Your task to perform on an android device: I uses the MakeMyTrip app to look for a ticket from Southampton to Amsterdam on October 29 for one adult traveling in economy because I had to travel to Amsterdam for an urgent work.
Image 0: 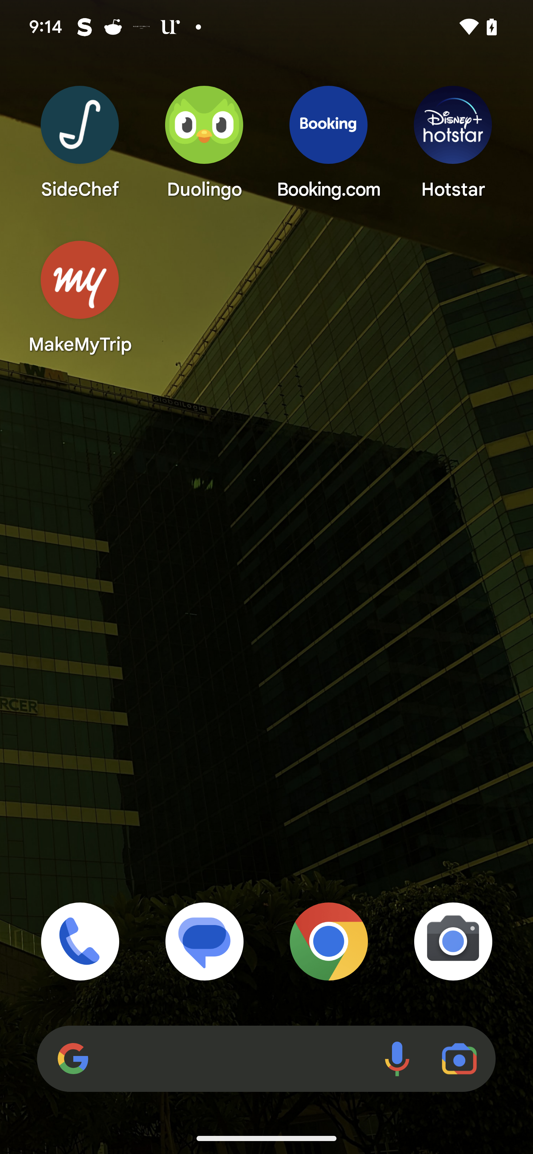
Open MakeMy Trip app
Step 0: open app "MakeMyTrip"
Image 2: 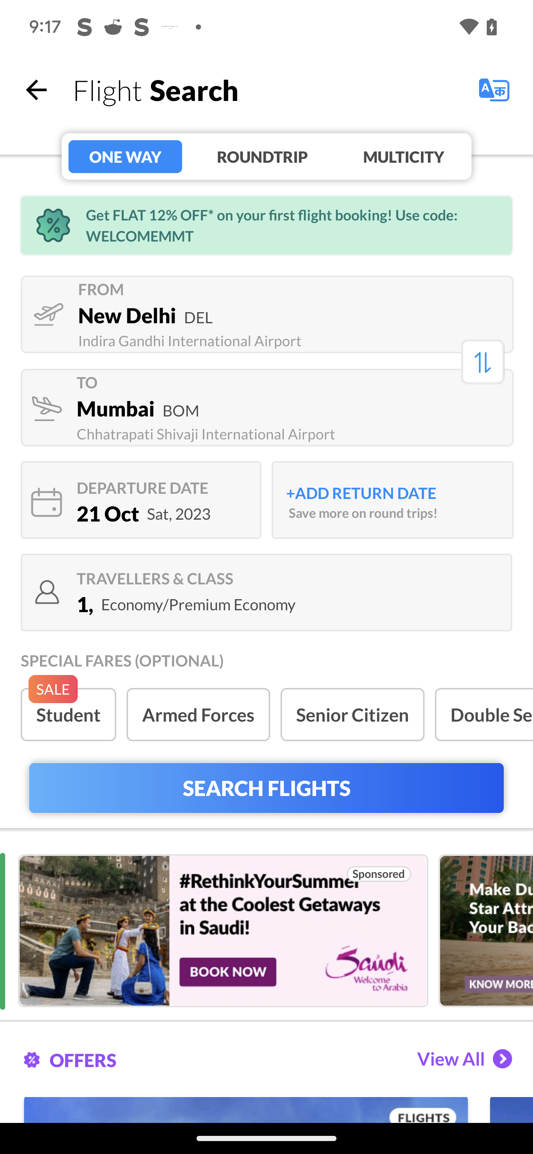
Click on the From option
Step 2: click (127, 315)
Image 3: 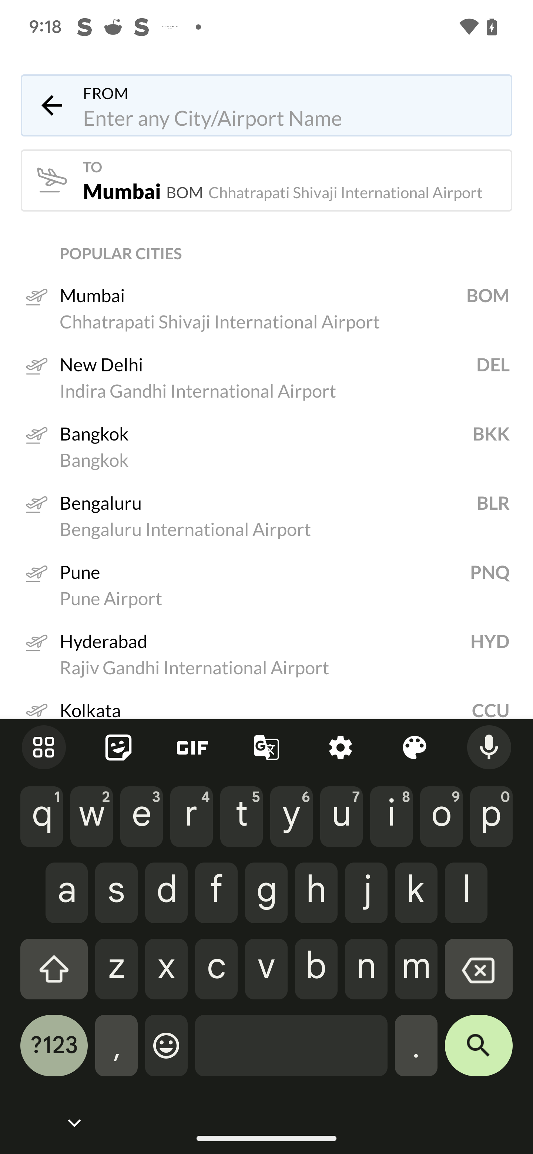
Type Southampton in the from tab
Step 3: type "Southampton"
Image 6: 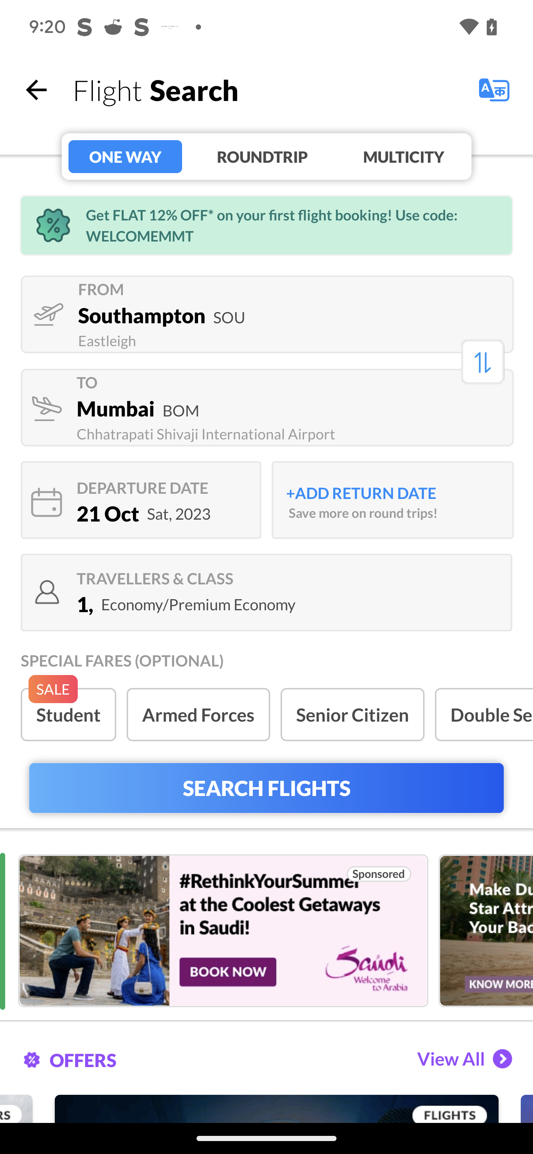
Click on the to option
Step 6: click (115, 408)
Image 7: 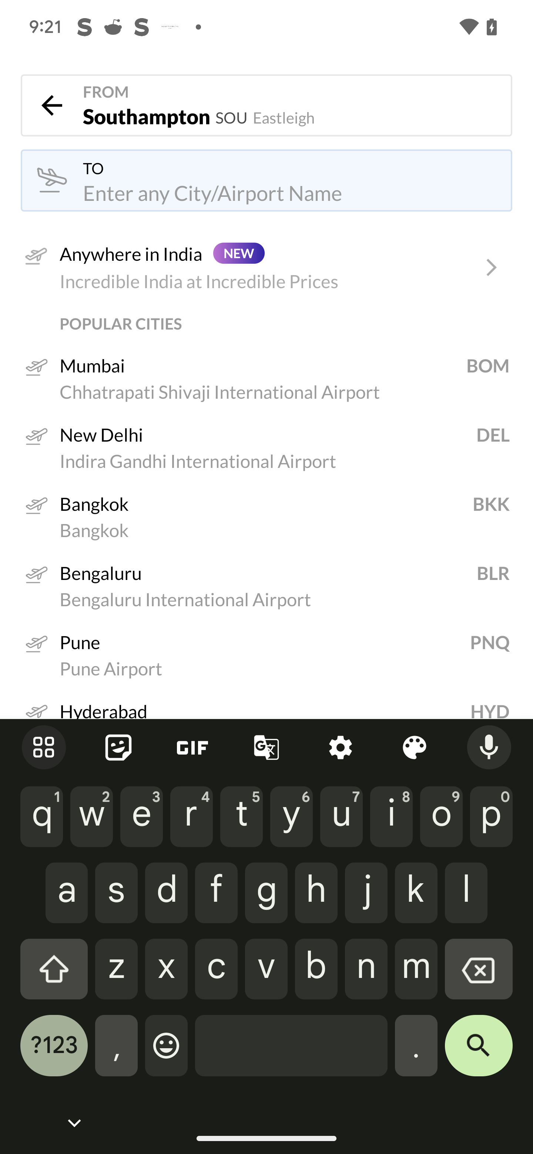
Type Amsterdam in the to tab
Step 7: type "Amsterdam"
Image 9: 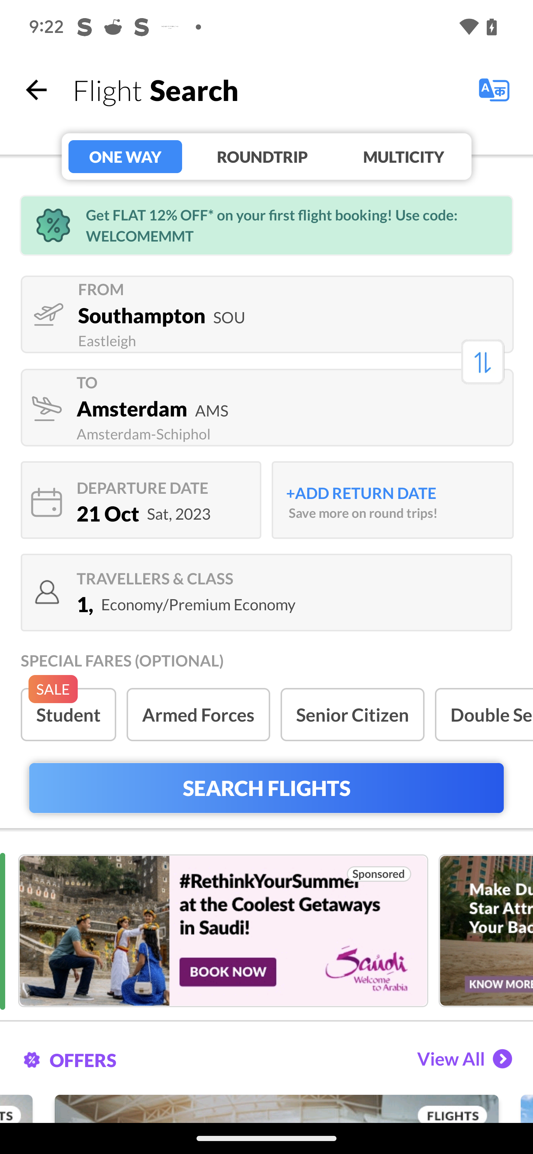
Click on the departure date option
Step 9: click (178, 513)
Image 10: 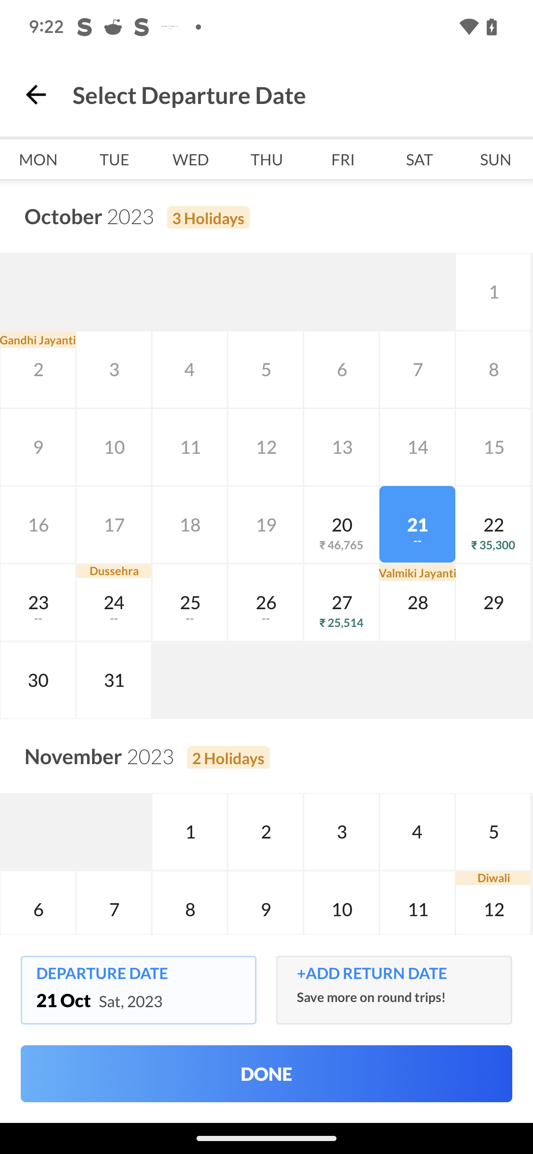
Click on the 29 october 
Step 10: click (493, 602)
Image 11: 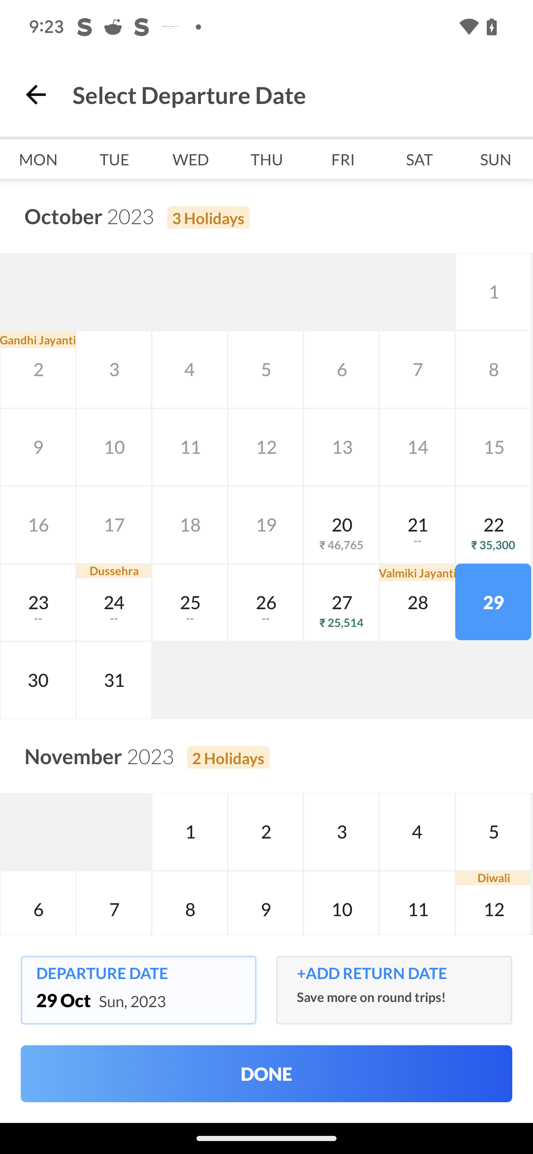
Click on the Done button
Step 11: click (341, 1064)
Image 12: 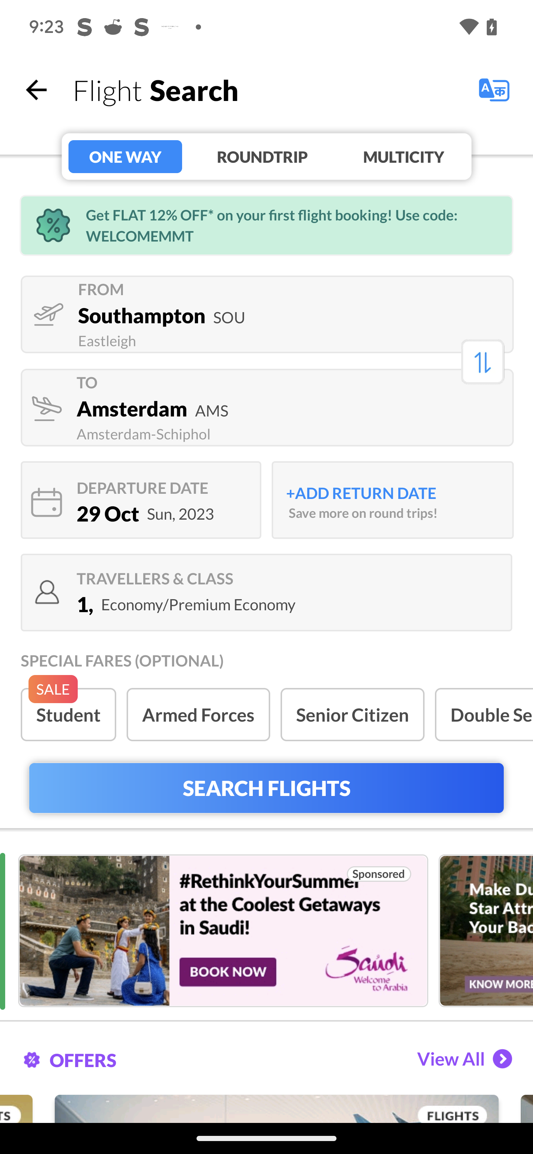
Click on the Search flights option
Step 12: click (266, 788)
Image 13: 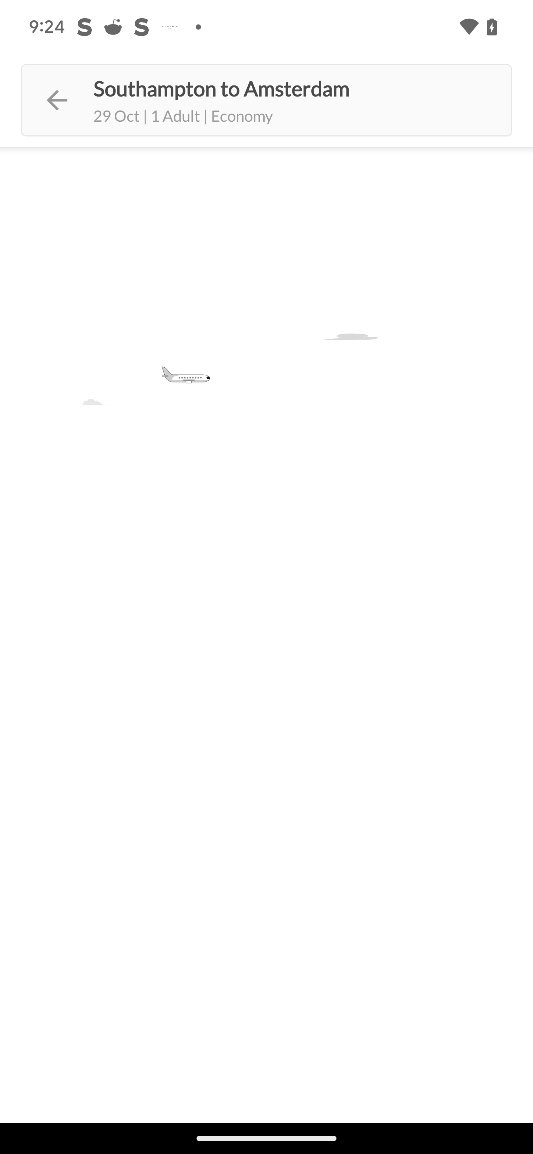
Click on the Search flights option
Step 13: wait